Your task to perform on an android device: My browsing is now complete. I want to add the Bosh PS4112V Max Impact Driver Drill set to my wishlist using the eBay app.
Image 0: 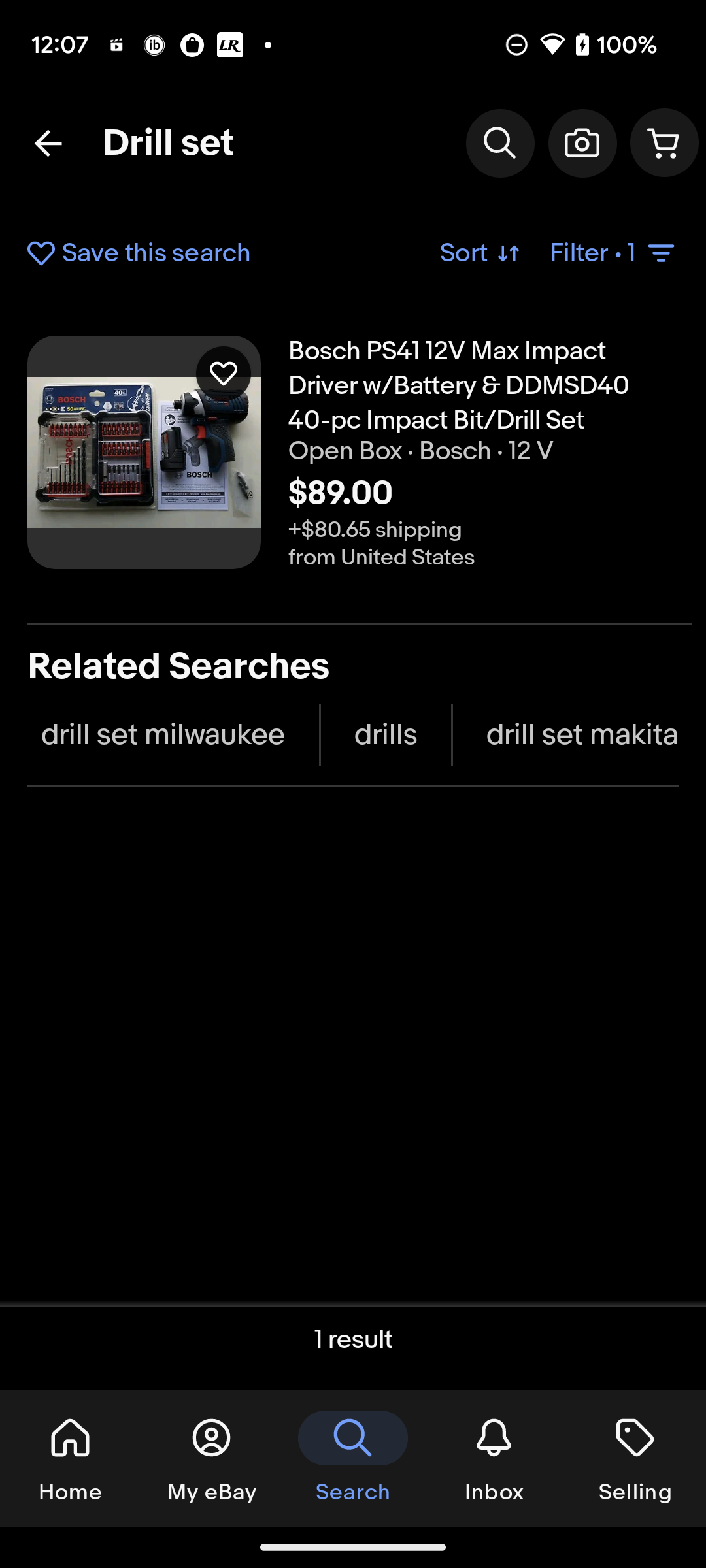
Click on the heart icon of Bosh PS4112V Max Impact Driver Drill set
Step 0: click (219, 377)